Your task to perform on an android device: Open Google maps app, Search for the nearest park to 98105 and make sure it has a rating of above 4.5 stars
Image 0: 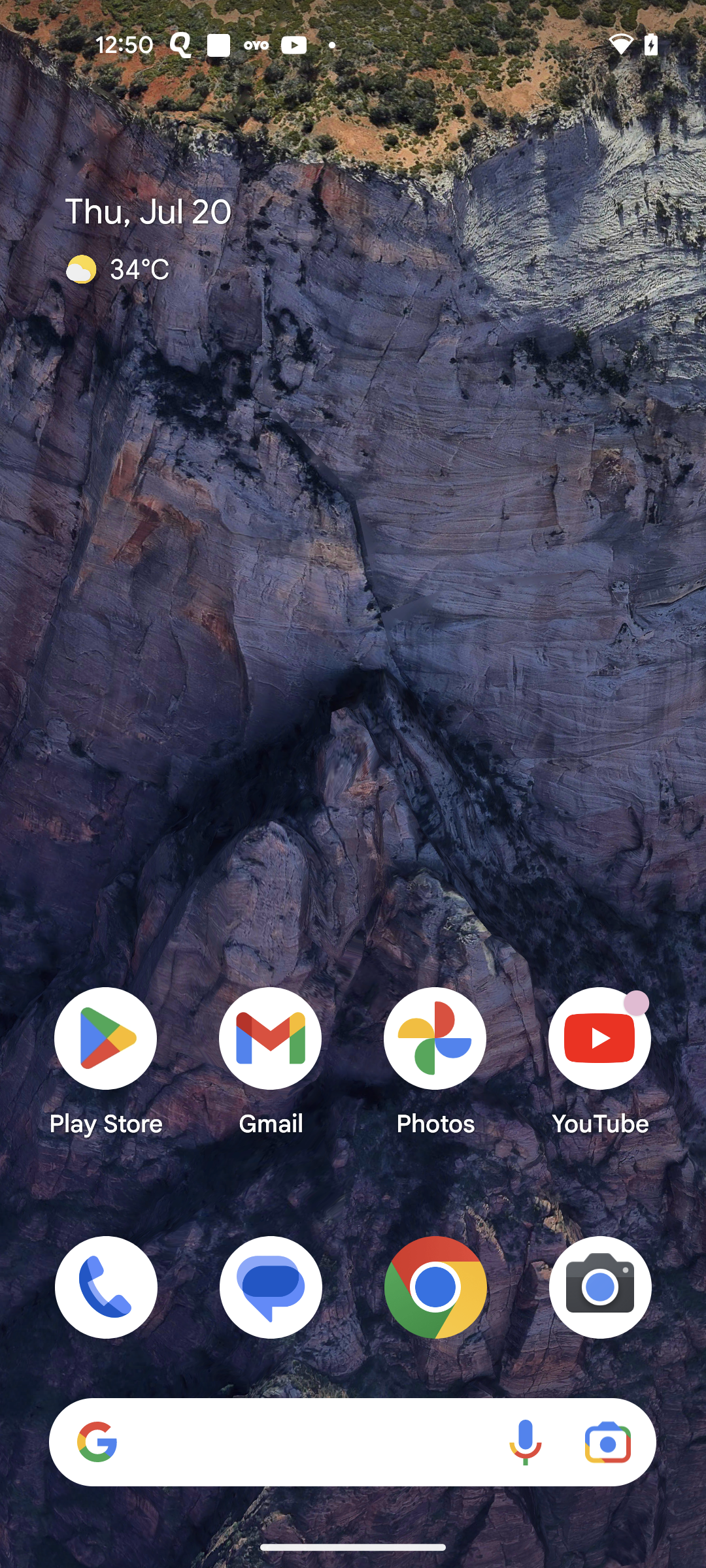
Open Google maps app
Step 0: open app "Maps"
Image 1: 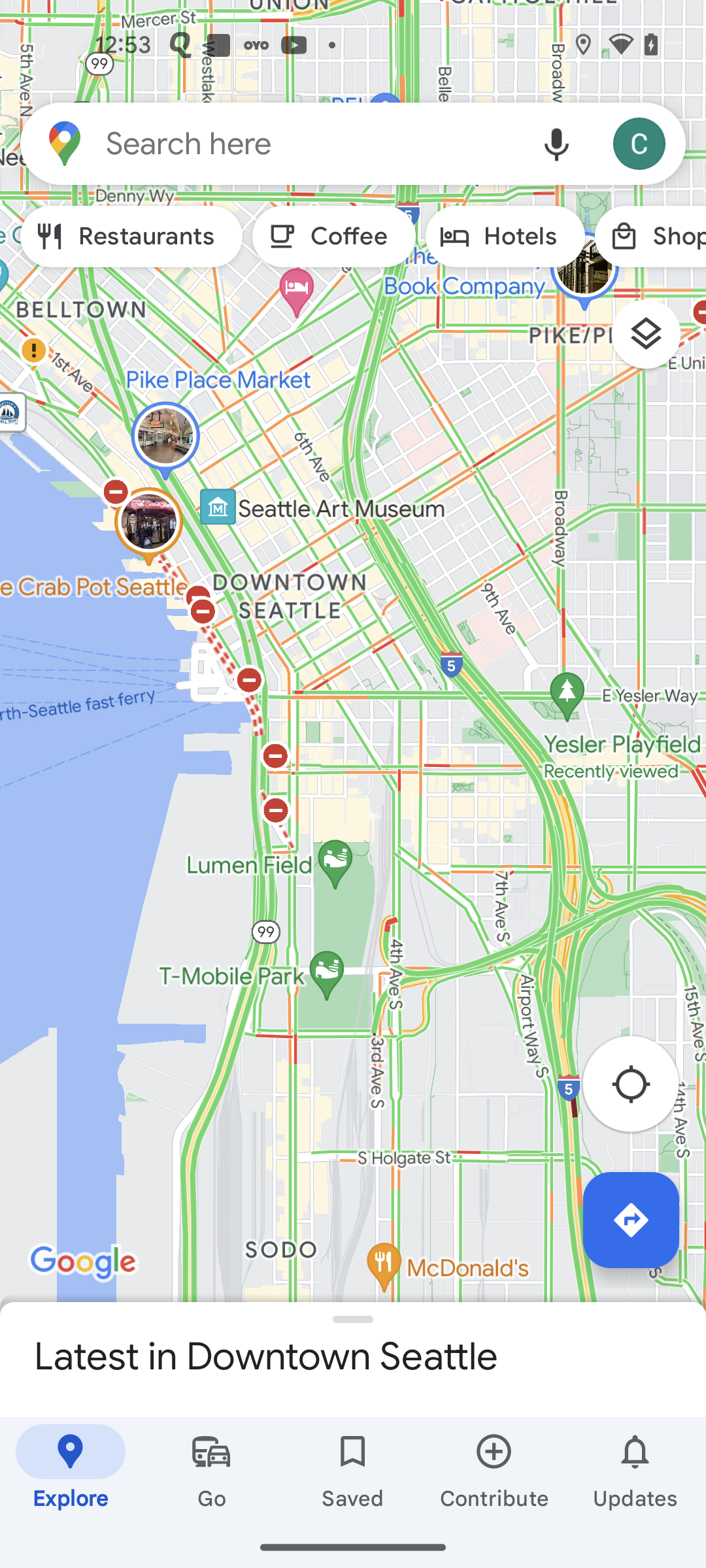
Click on the search bar
Step 1: click (311, 143)
Image 2: 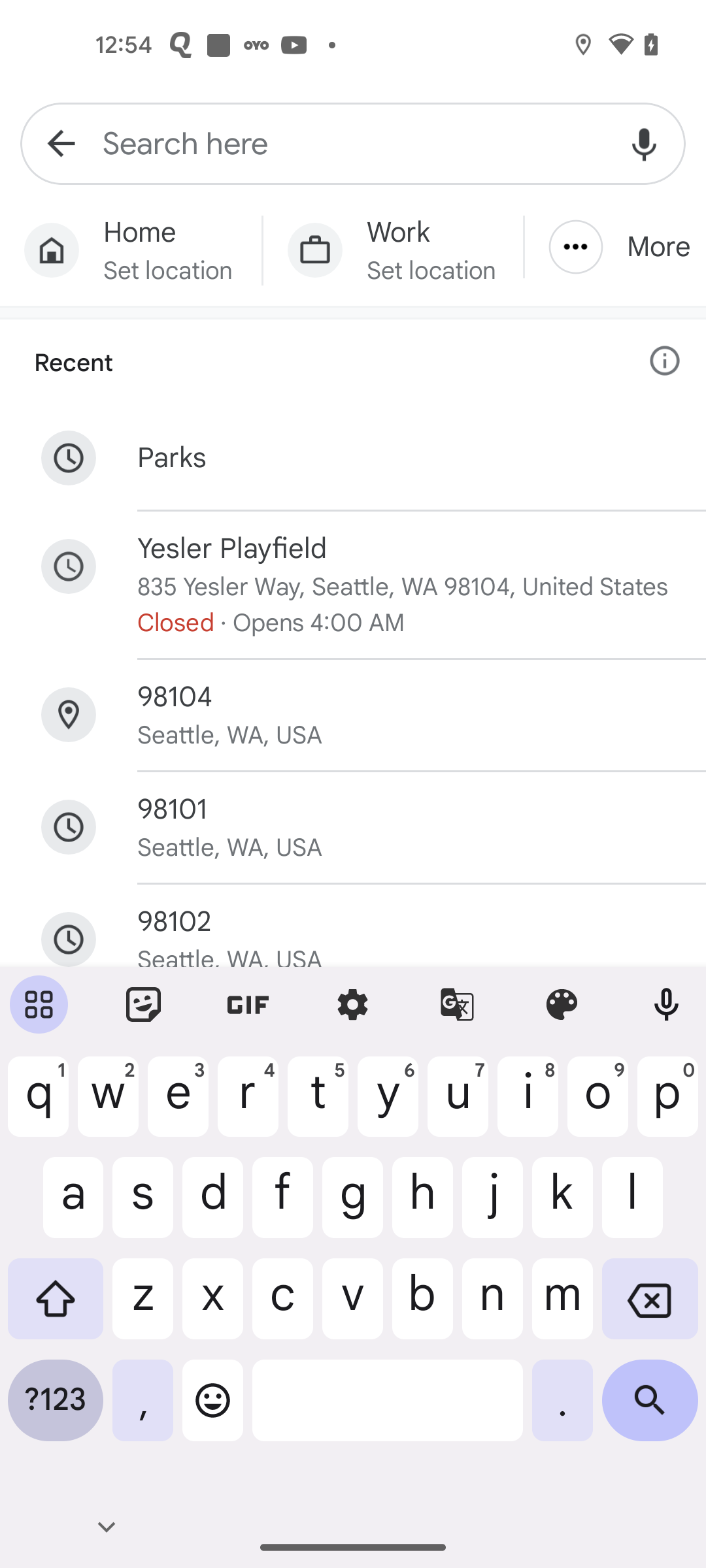
Search for the 98105 pin code
Step 2: type "98105"
Image 3: 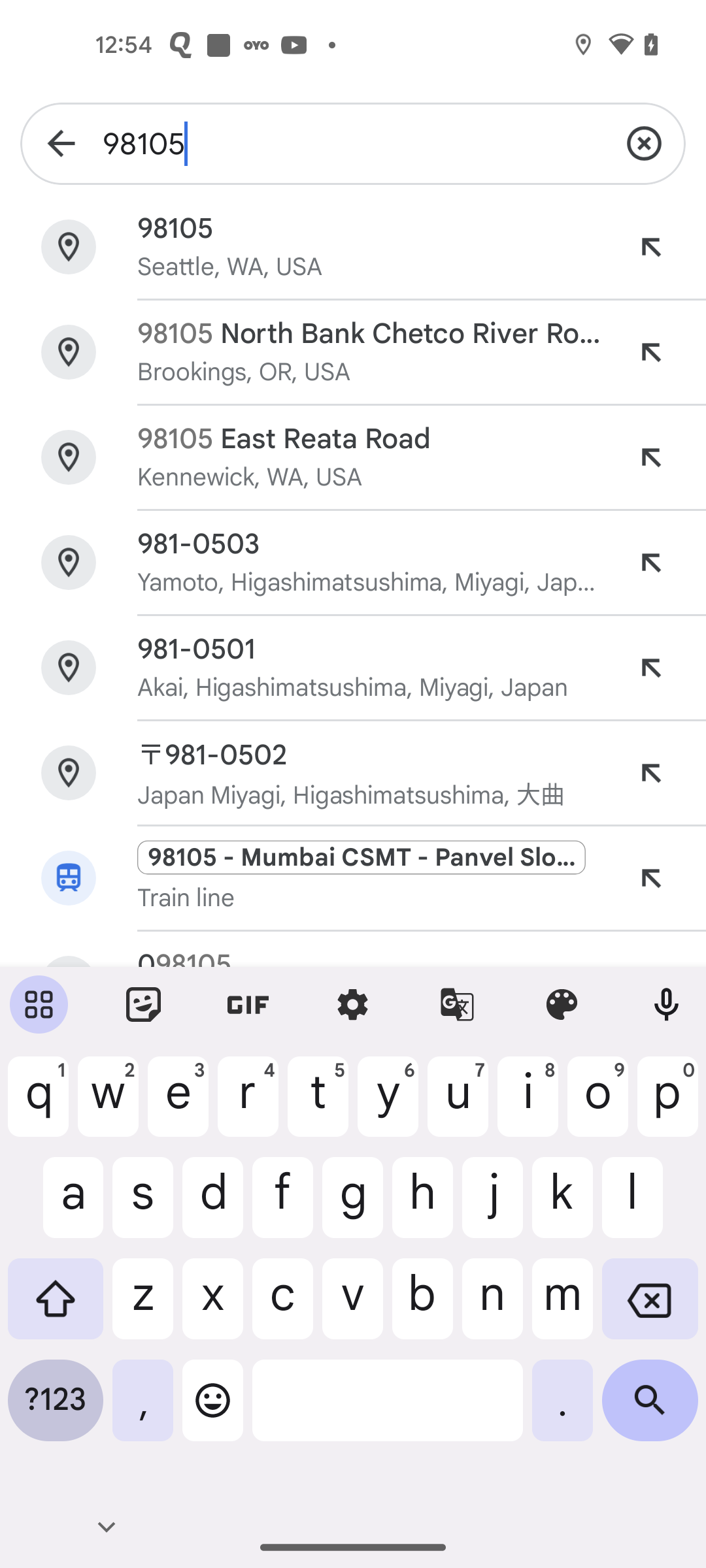
Click on the first search result
Step 3: click (370, 229)
Image 4: 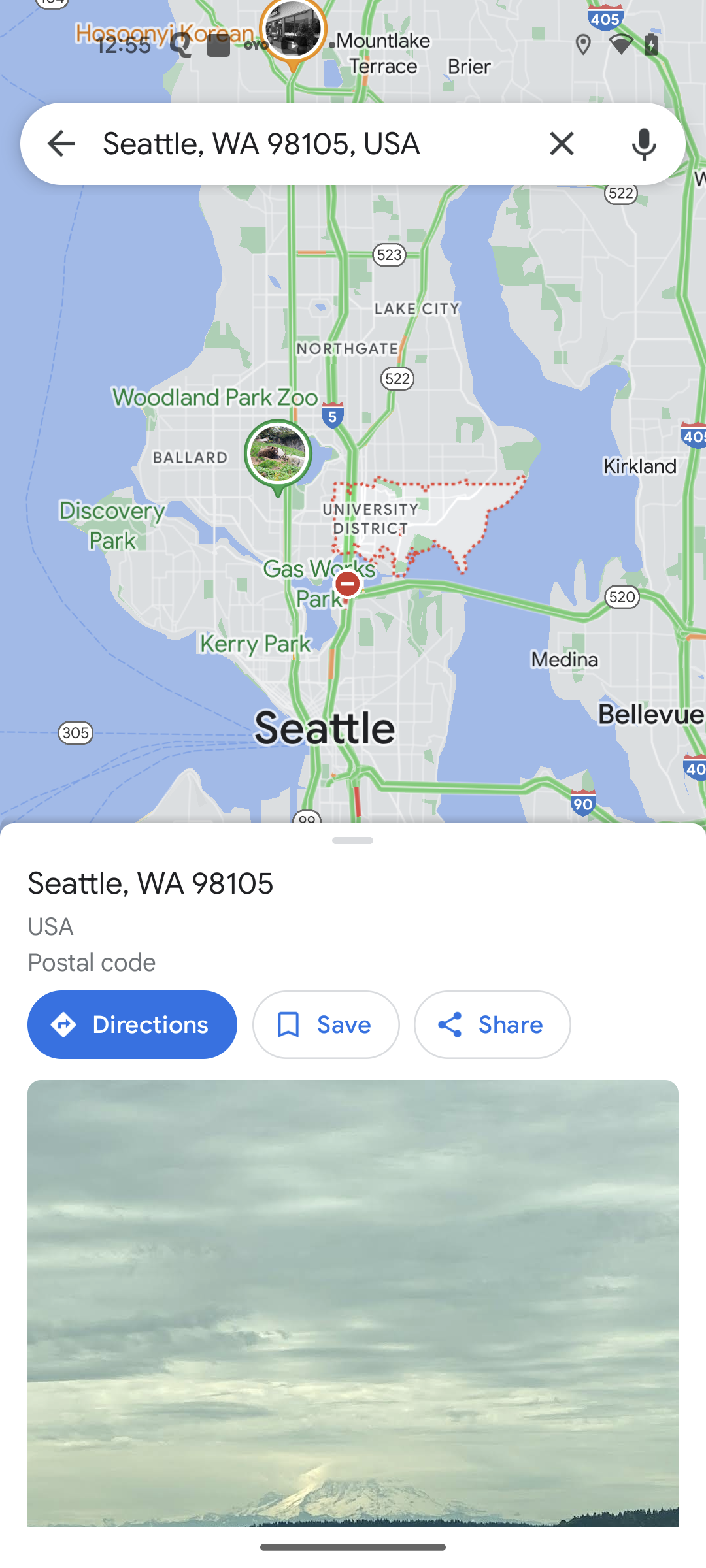
Swipe up to view park options
Step 4: scroll down
Image 5: 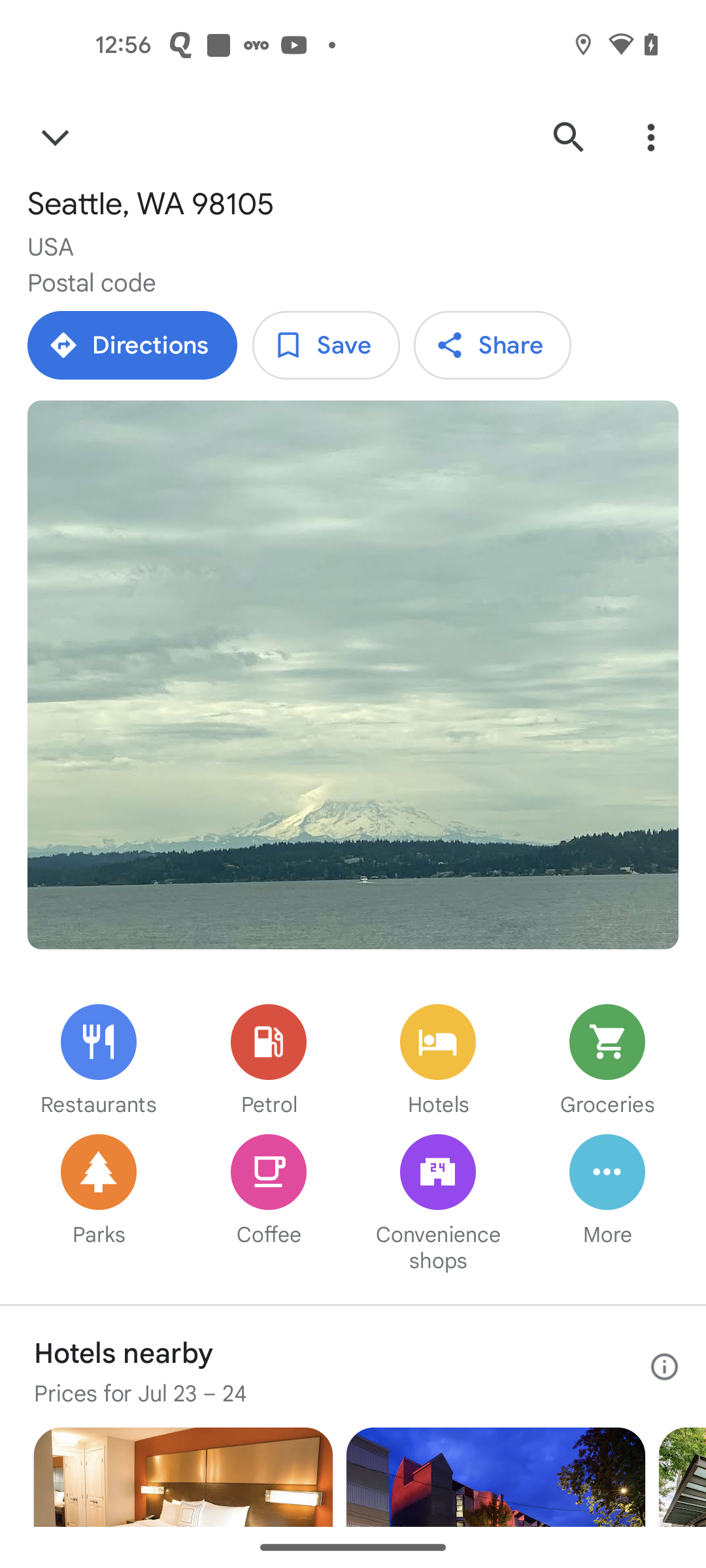
Click on the parks option
Step 5: click (105, 1182)
Image 6: 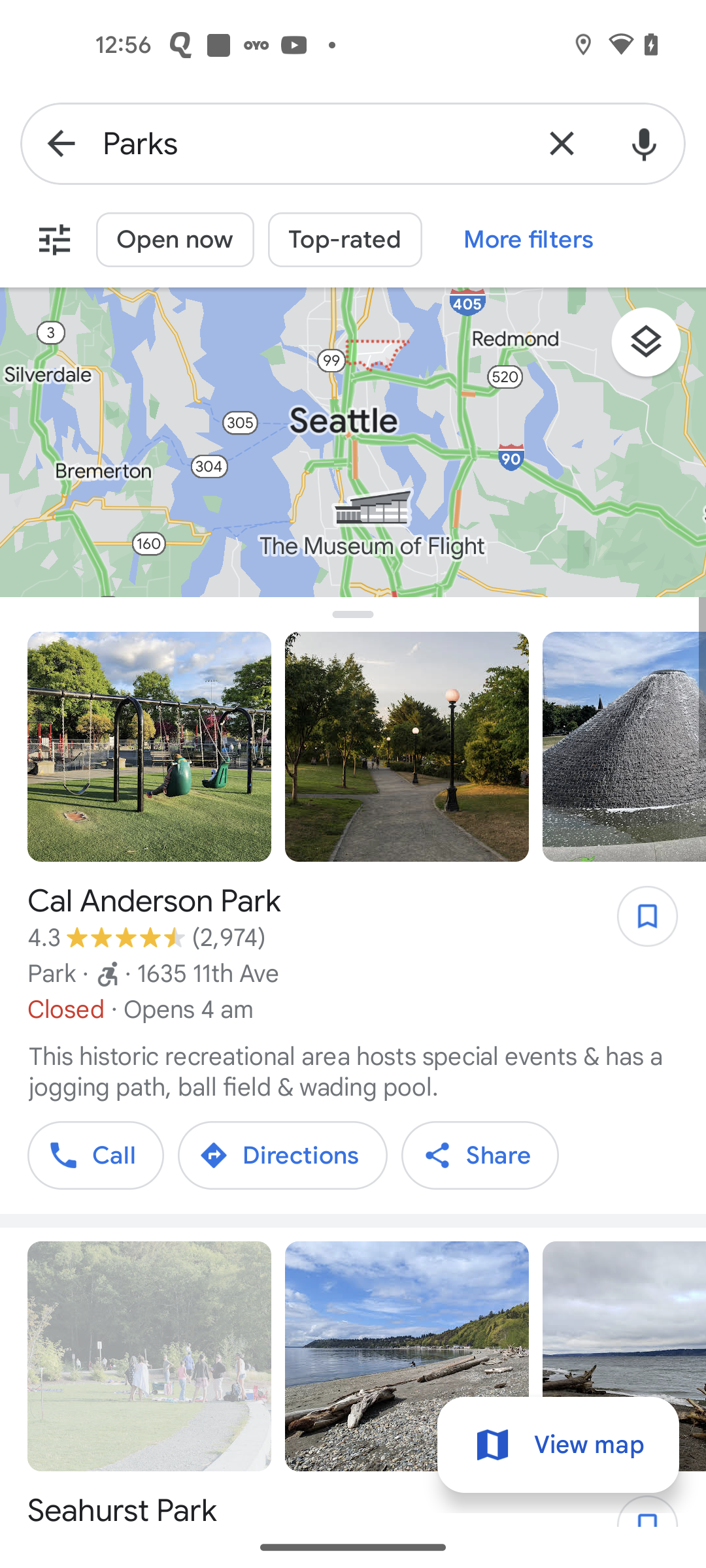
Click on the filter icon at the top left corner of the screen
Step 6: click (55, 239)
Image 7: 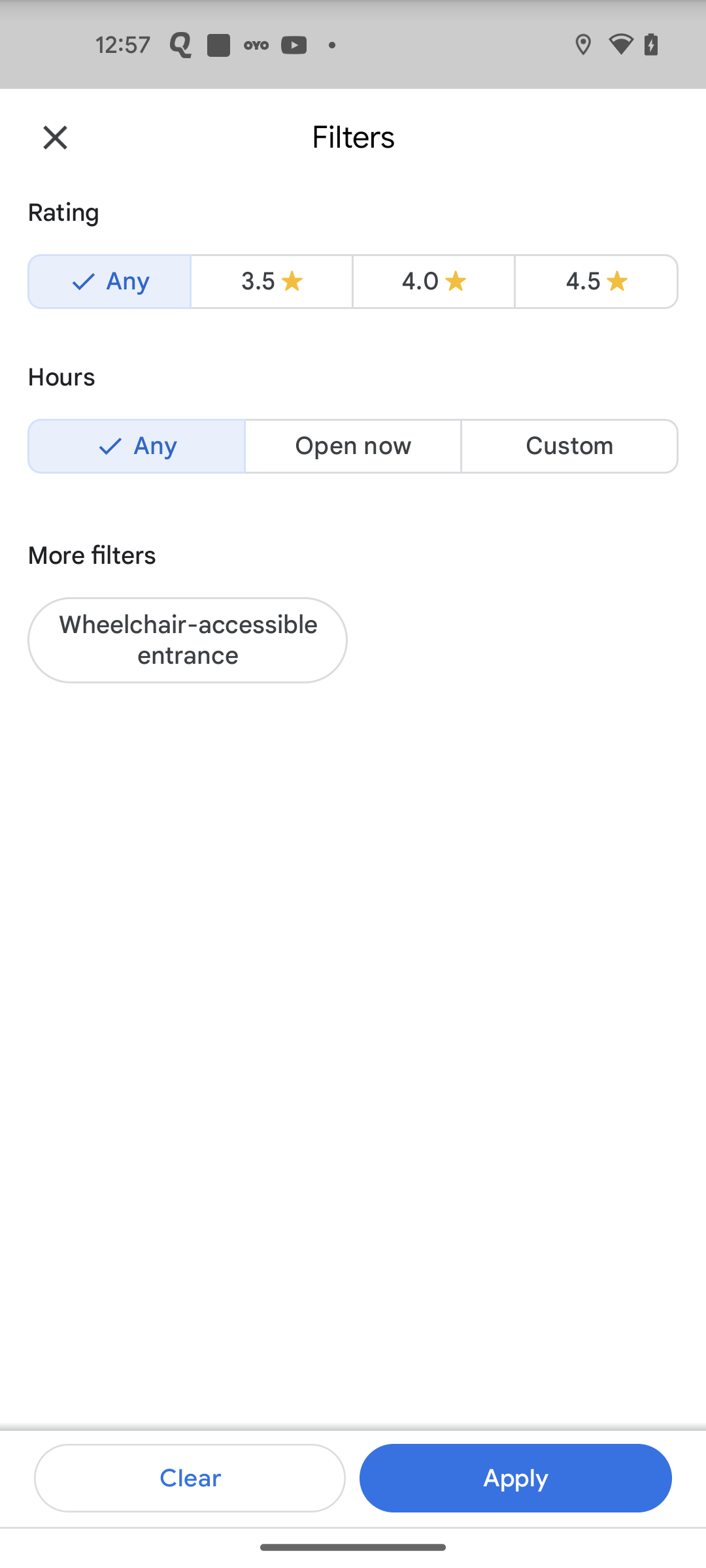
Select the 4.5 stars rating
Step 7: click (596, 282)
Image 8: 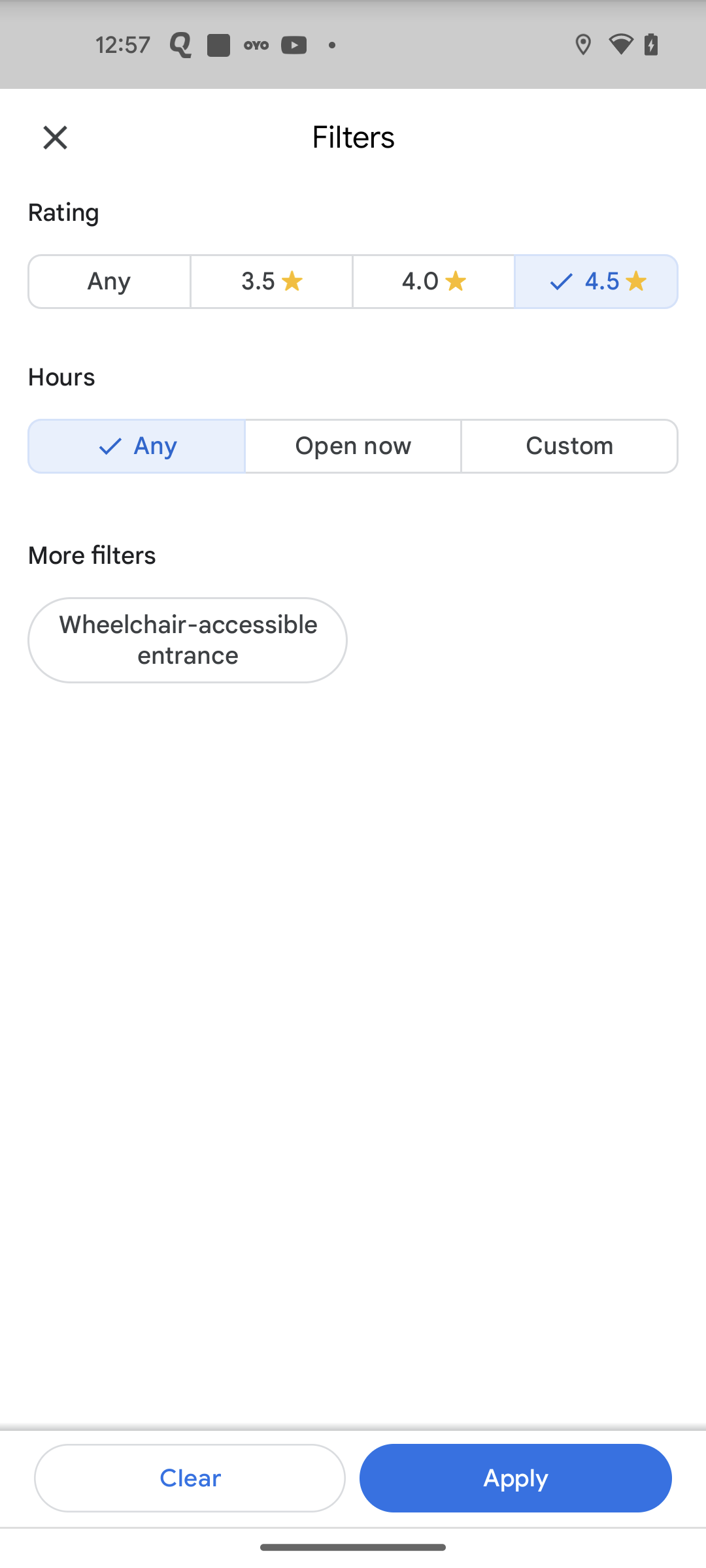
Click on the Apply button at the bottom right corner of the screen
Step 8: click (516, 1478)
Image 9: 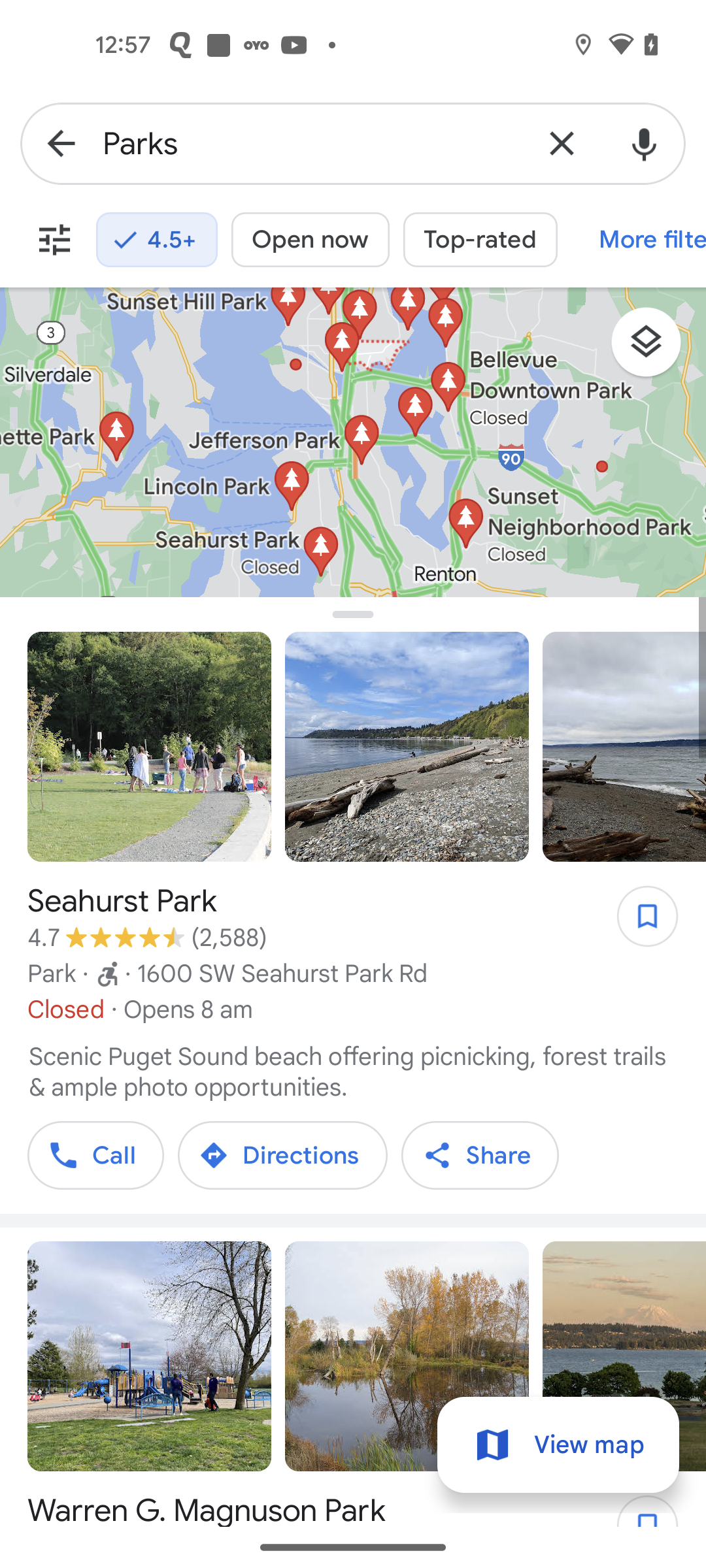
Open the Seahurst Park
Step 9: click (312, 900)